Your task to perform on an android device: Get biking directions between Grays Ferry Crescent and Philadelphia so that I can remain fit and healthy and beat my prolonged illness.
Image 0: 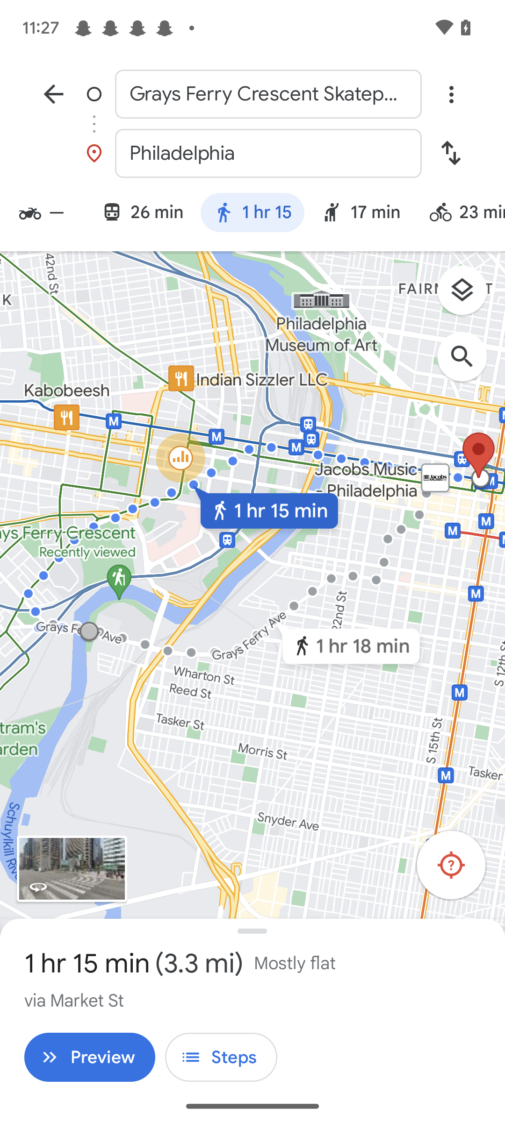
Click on the cycle icon on the right side of the screen.
Step 0: click (460, 214)